Your task to perform on an android device: Open Google Maps app, Search for the nearest park to 98101 and make sure it has a rating of above 4.5 starts
Image 0: 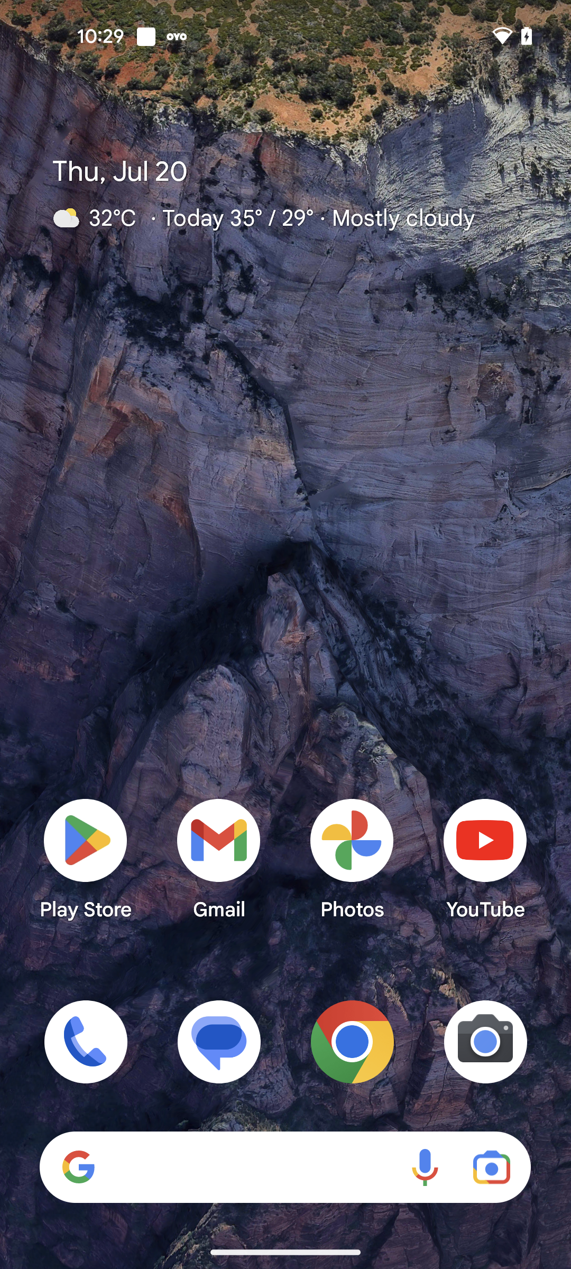
Open Google Maps app
Step 0: open app "Maps"
Image 1: 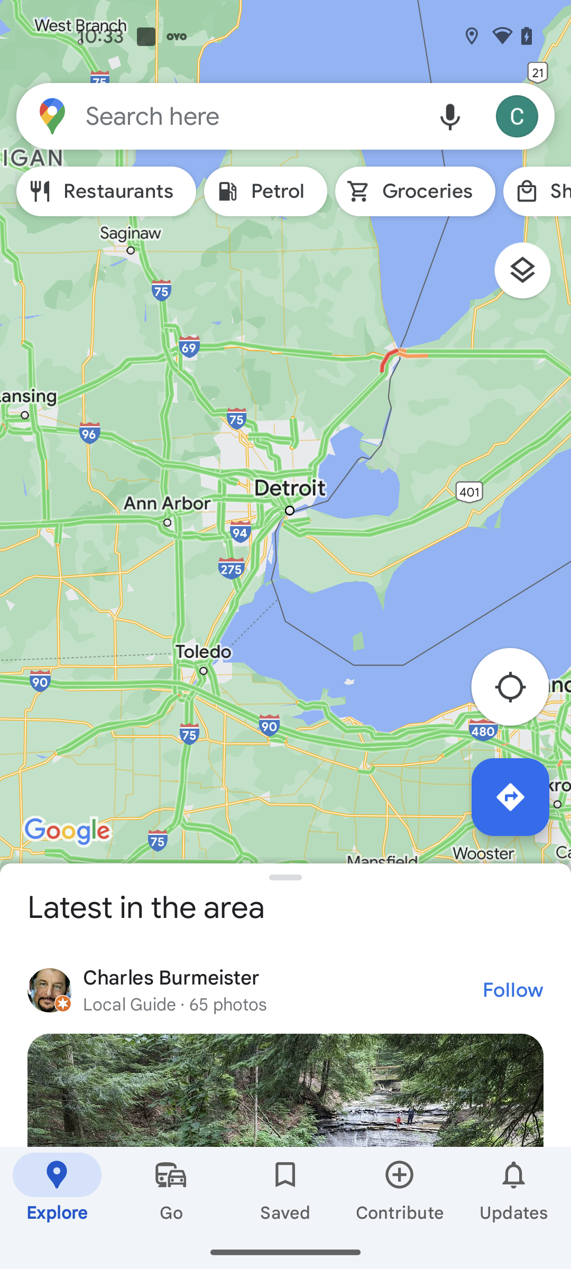
Click on the search bar
Step 1: click (251, 116)
Image 2: 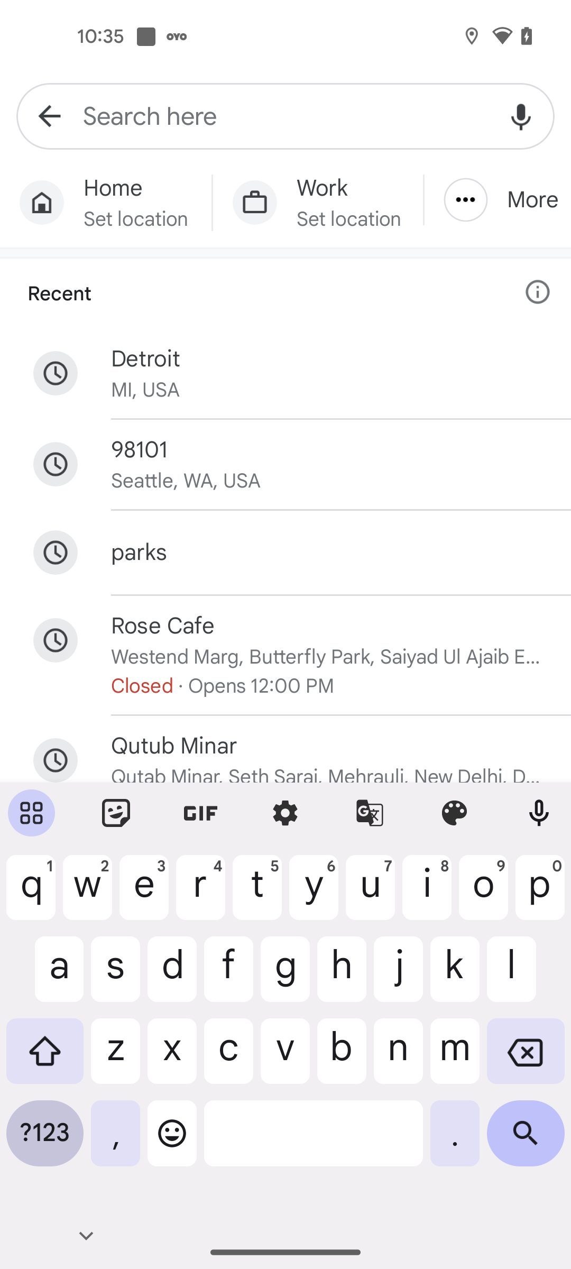
Search for the 98101 pin code
Step 2: type "98101"
Image 3: 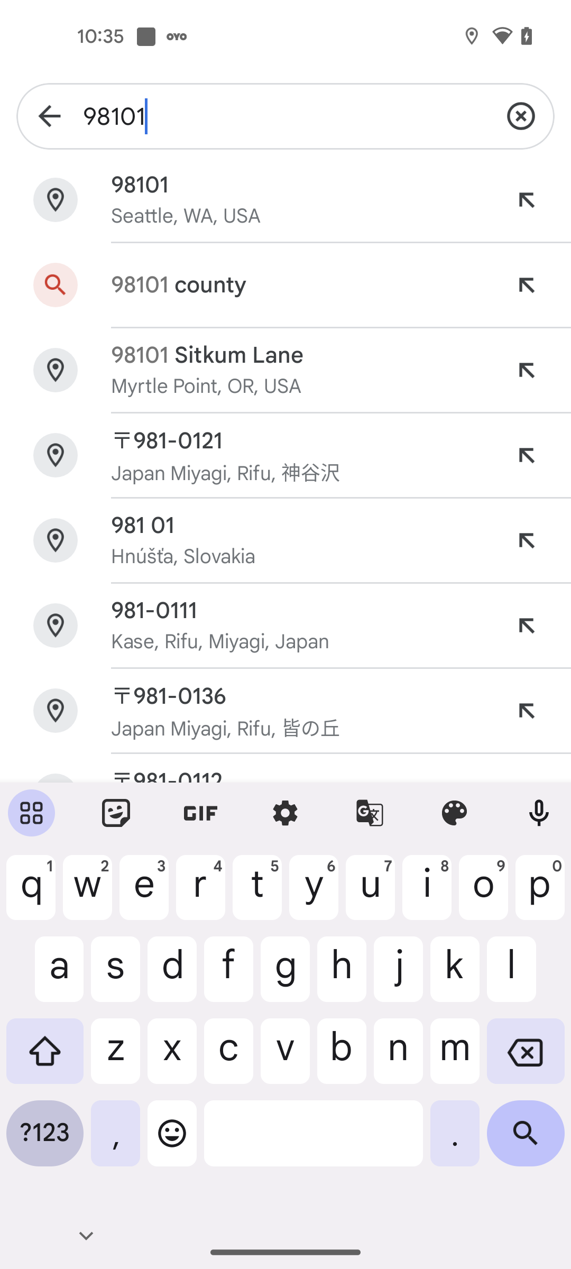
Click on the first search result
Step 3: click (299, 185)
Image 4: 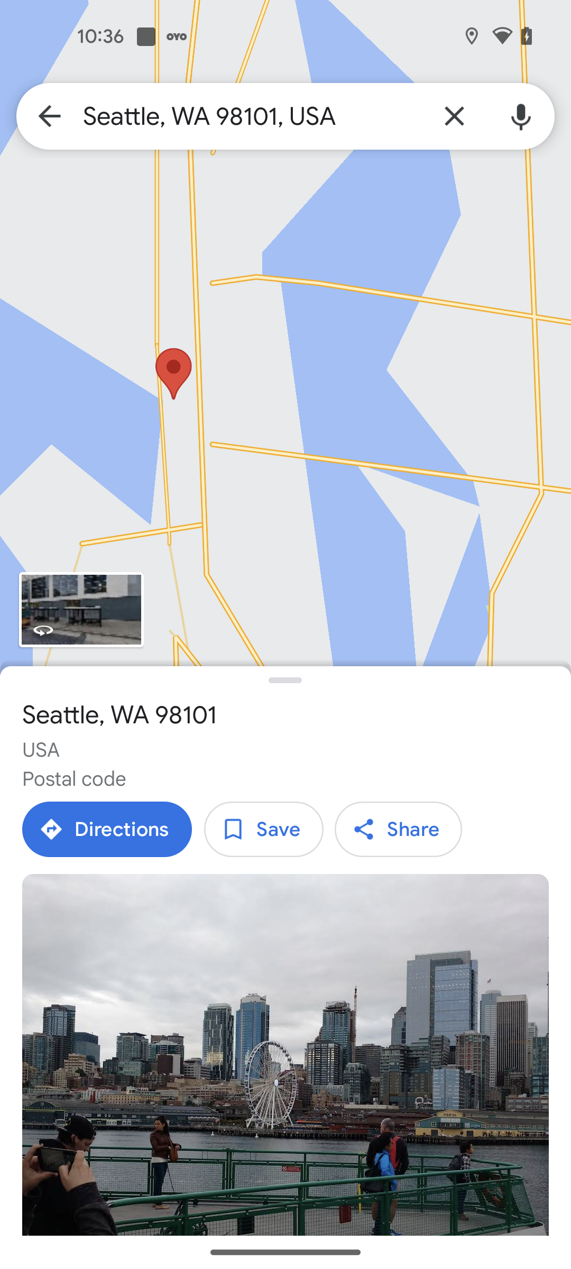
Swipe up to view park options
Step 4: scroll down
Image 5: 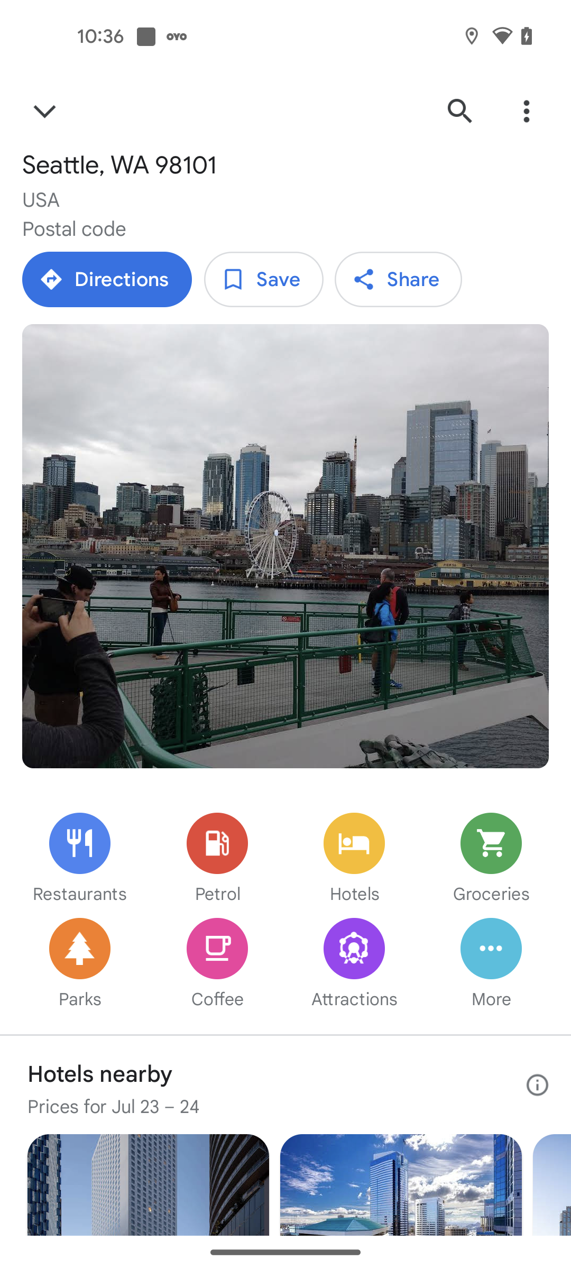
Click on the parks option
Step 5: click (76, 946)
Image 6: 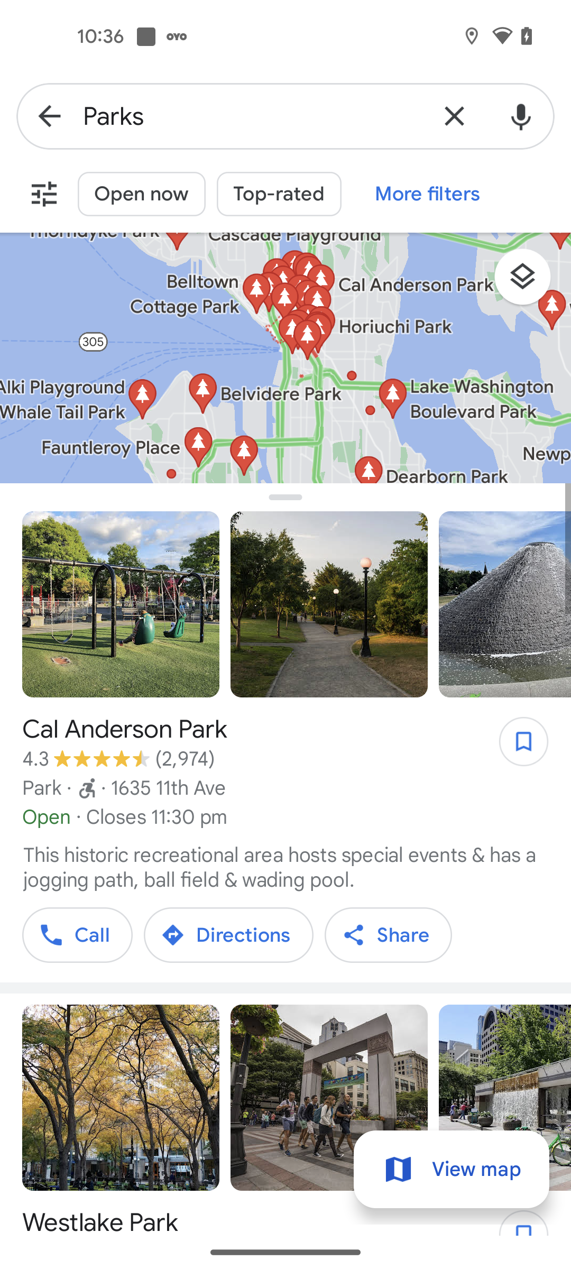
Click on the filter icon
Step 6: click (44, 194)
Image 7: 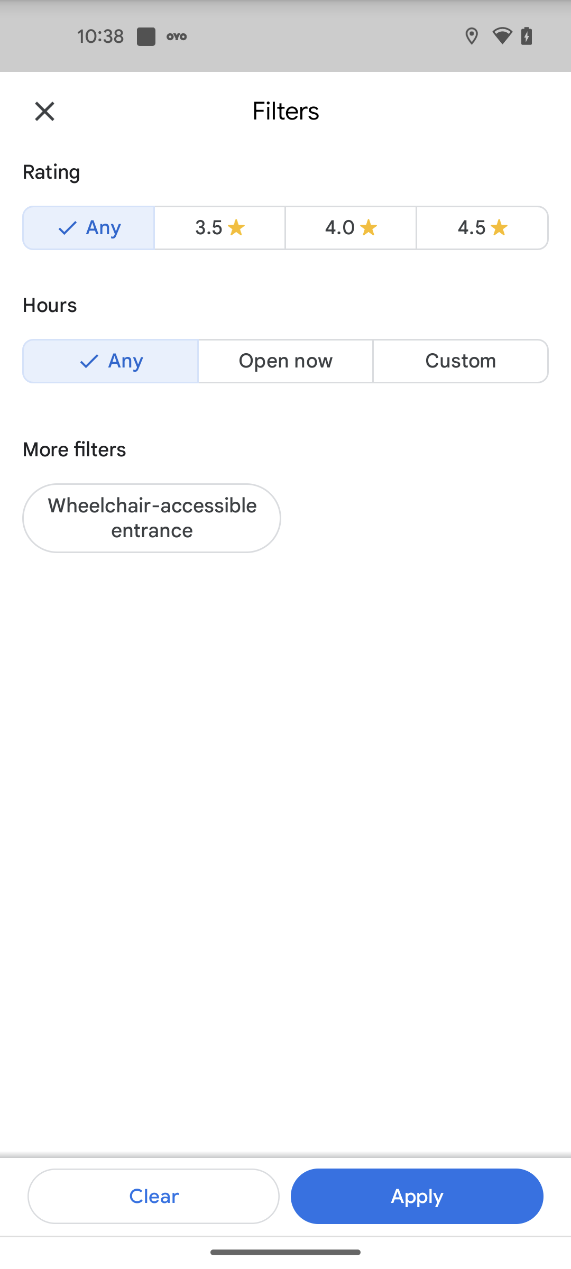
Select the 4.5 stars rating
Step 7: click (482, 228)
Image 8: 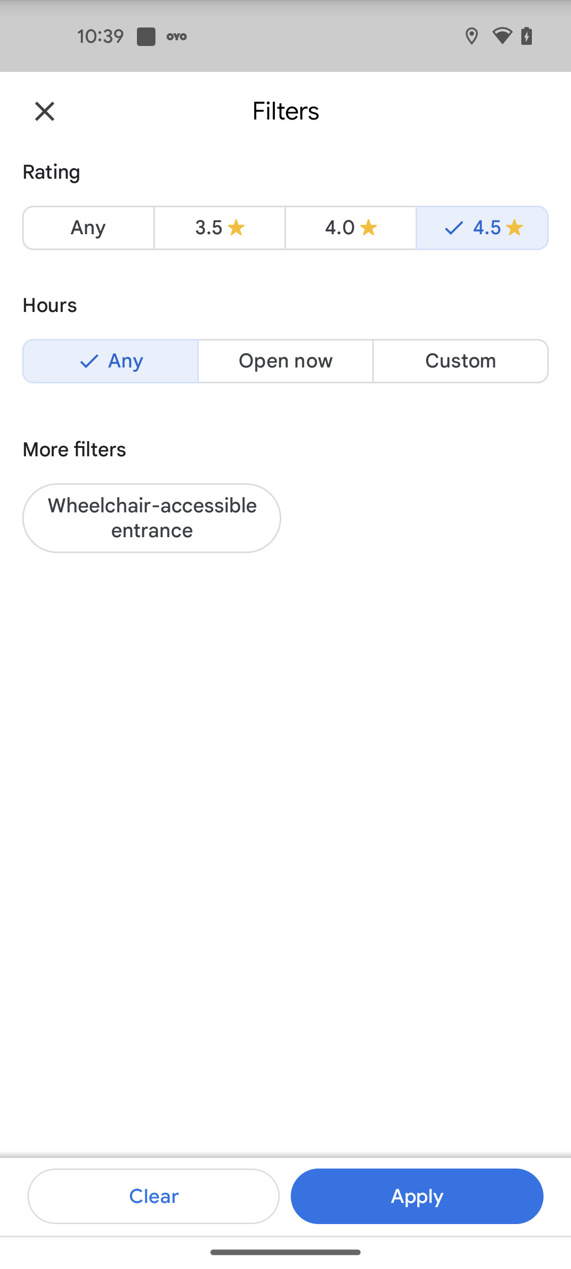
Click on the Apply button at the bottom right corner of the screen
Step 8: click (417, 1196)
Image 9: 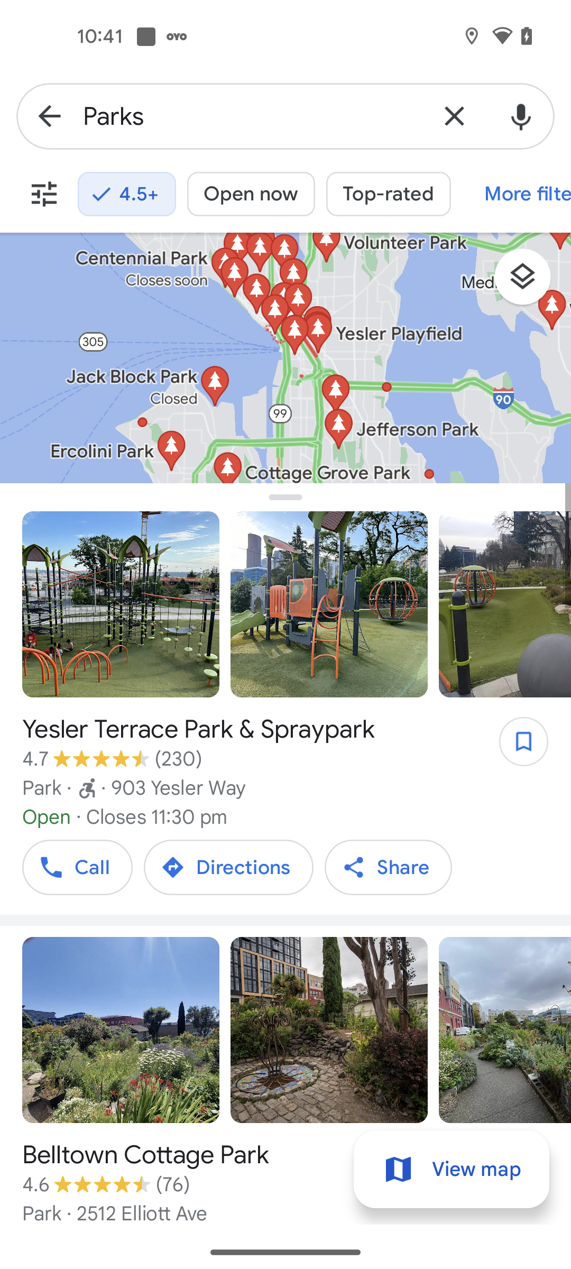
Open the Yesler Terrace Park & Spraypark
Step 9: click (252, 729)